Your task to perform on an android device: I want to make a copy of the JRR Tolkien book pdf file and save it to my favorite books
Image 0: 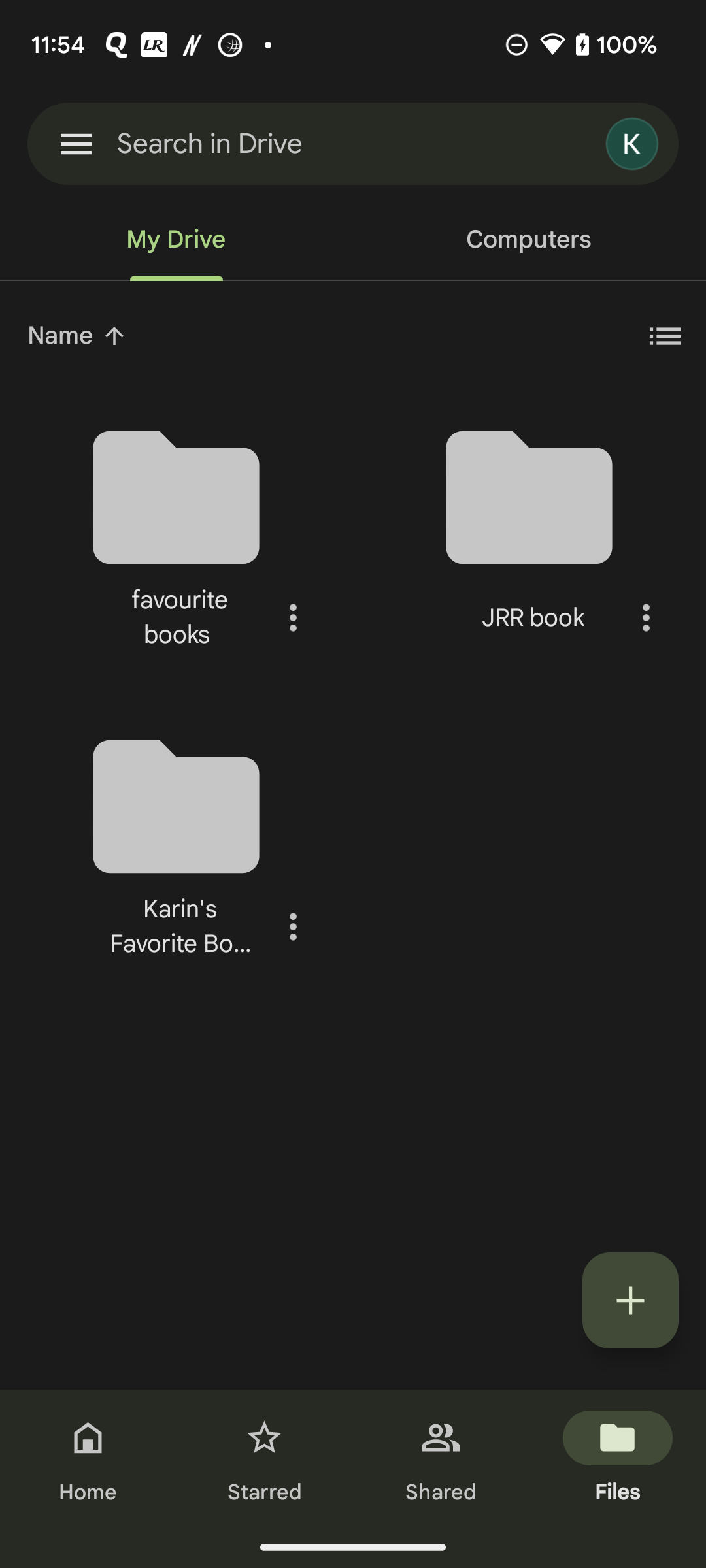
Click on the JRR book folder 
Step 0: click (566, 532)
Image 1: 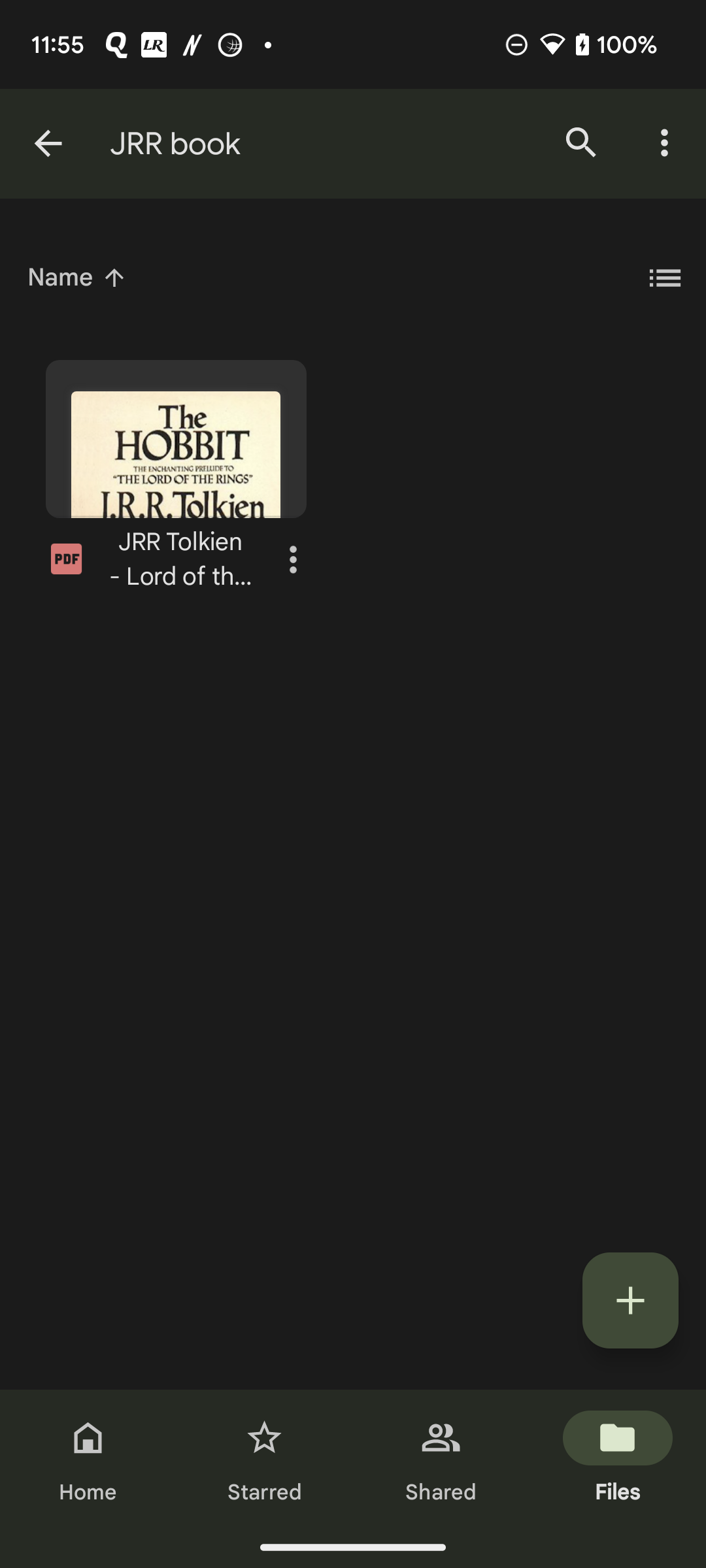
Click on the three dots icon of the JRR Tolkien file 
Step 1: click (293, 559)
Image 2: 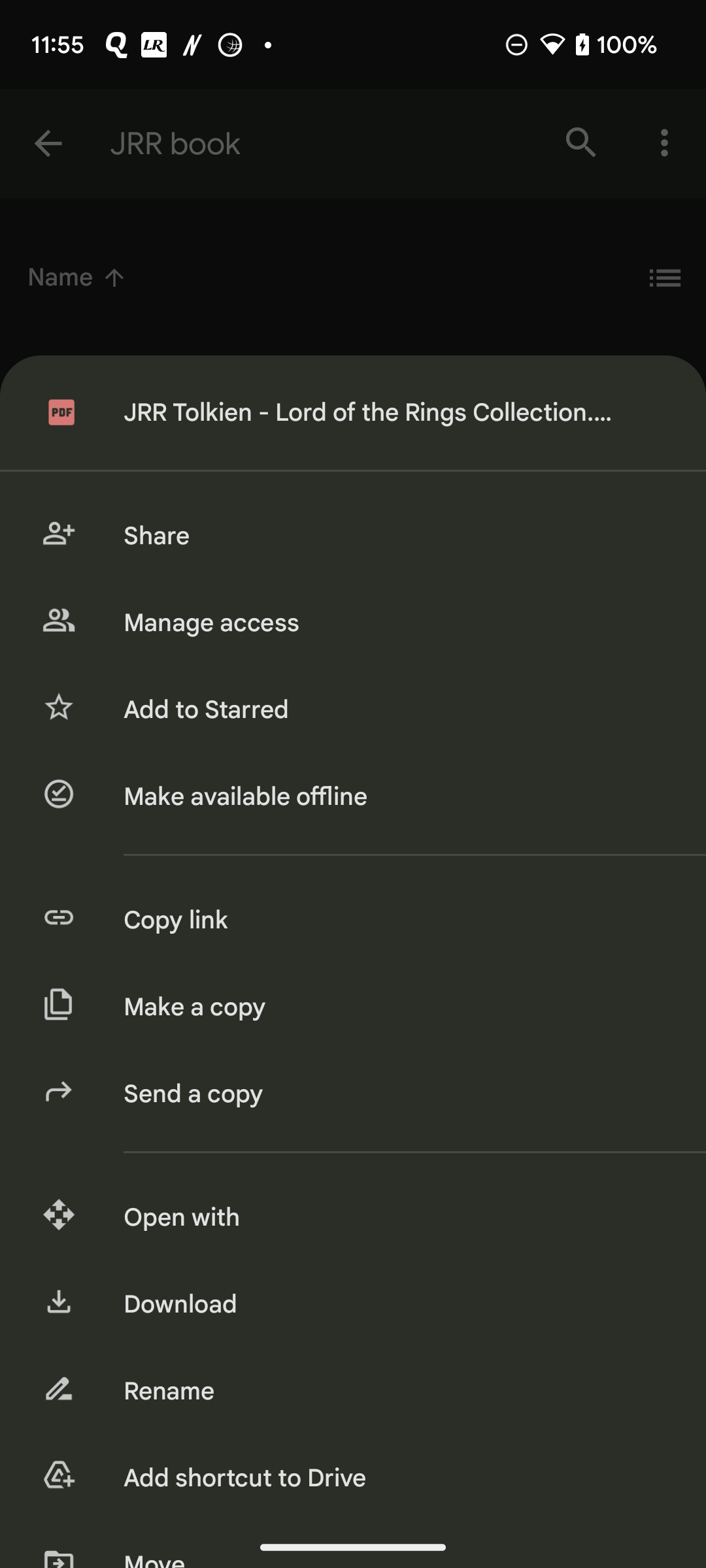
Click on the make a copy option 
Step 2: click (394, 1007)
Image 3: 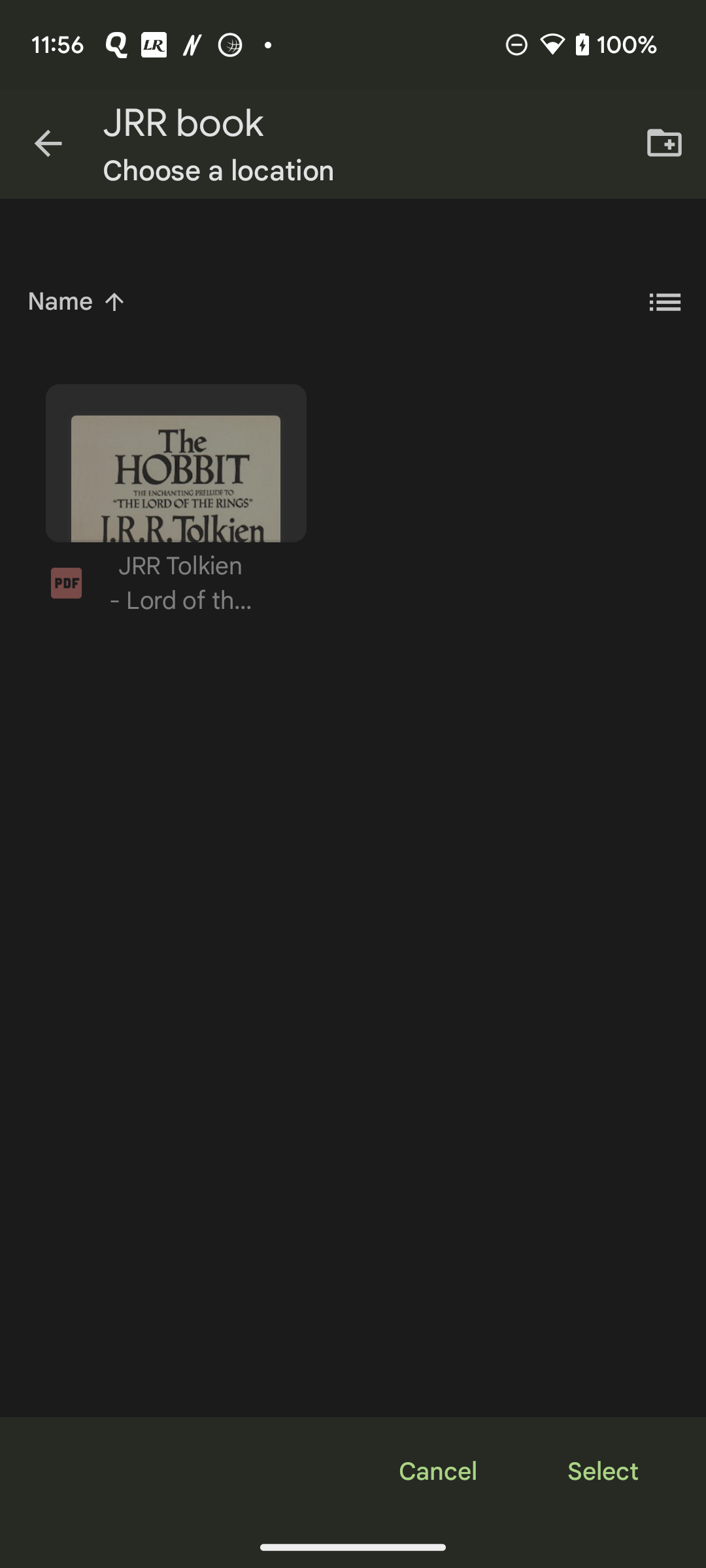
Go back to the screen
Step 3: press back button
Image 4: 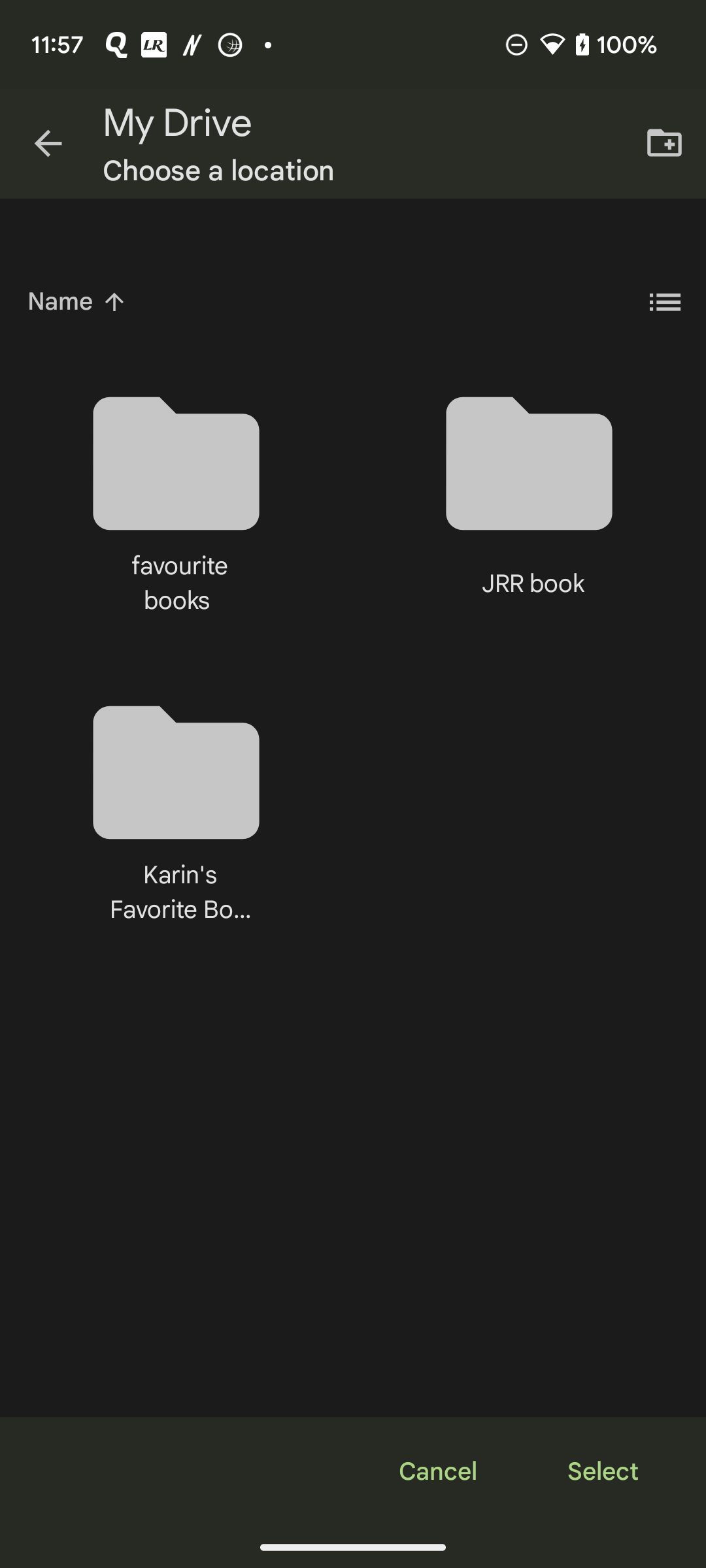
Click on the favourite books folder
Step 4: click (154, 488)
Image 5: 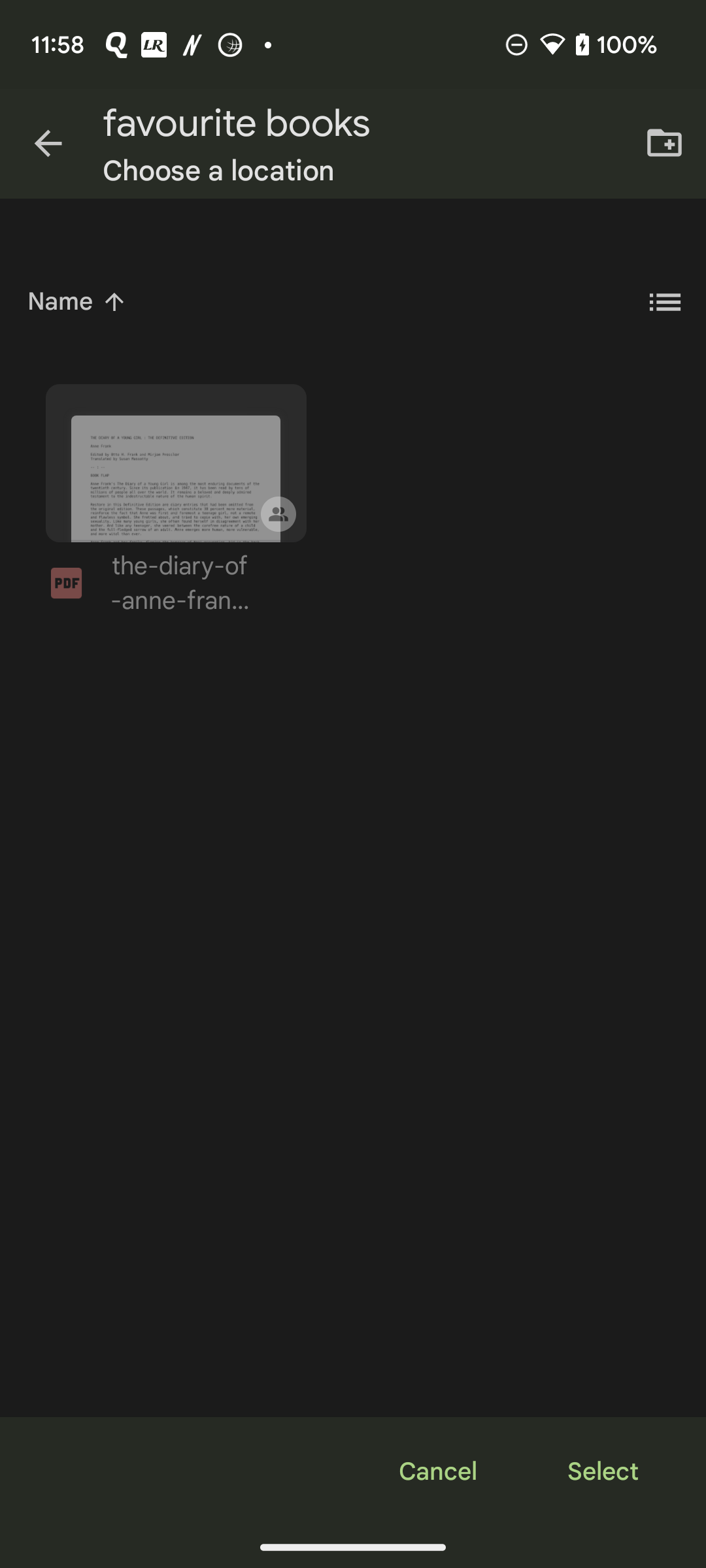
Click on the select option at the bottom right of the screen
Step 5: click (603, 1471)